Your task to perform on an android device: Browse Fictional books for me on the Bookscape app.
Image 0: 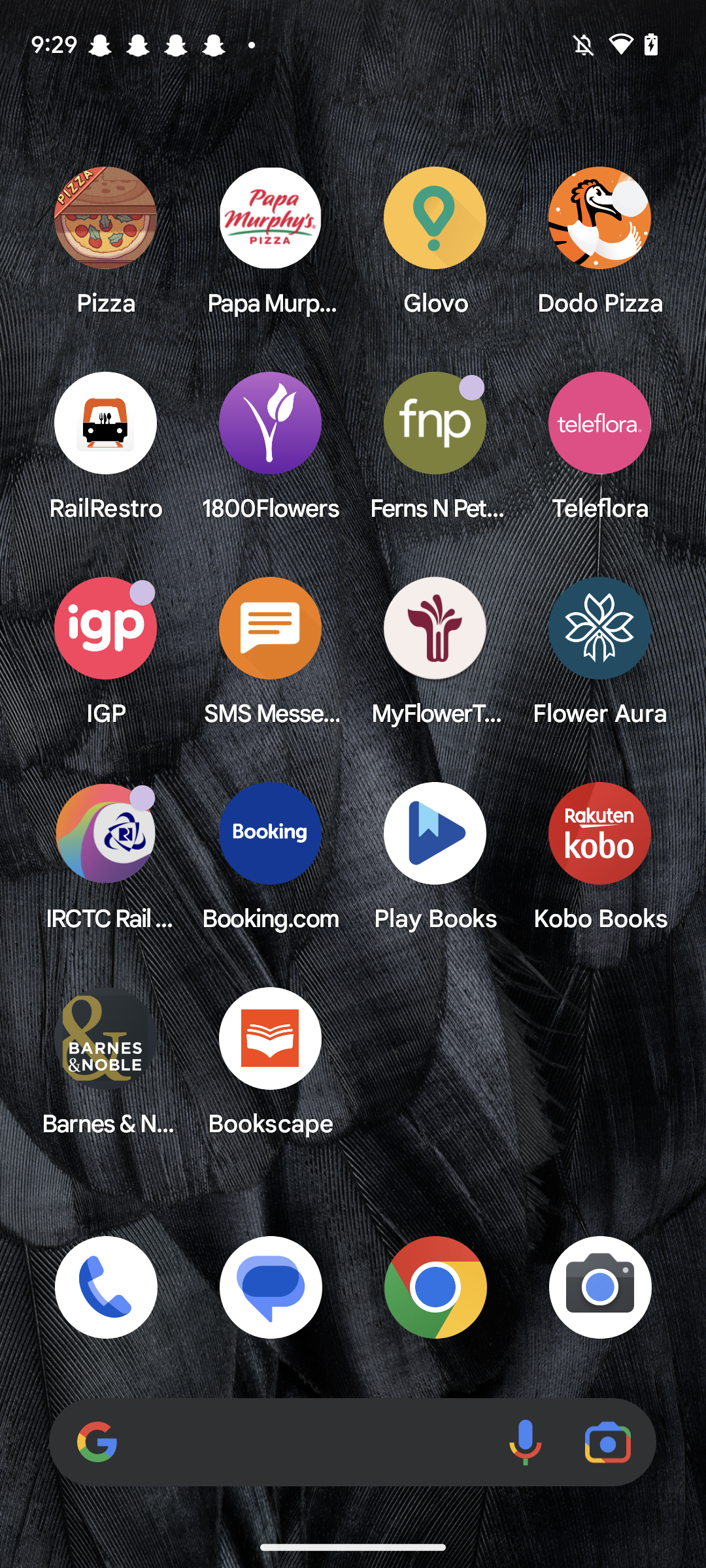
Open the Bookscape app.
Step 0: open app "Bookscape"
Image 1: 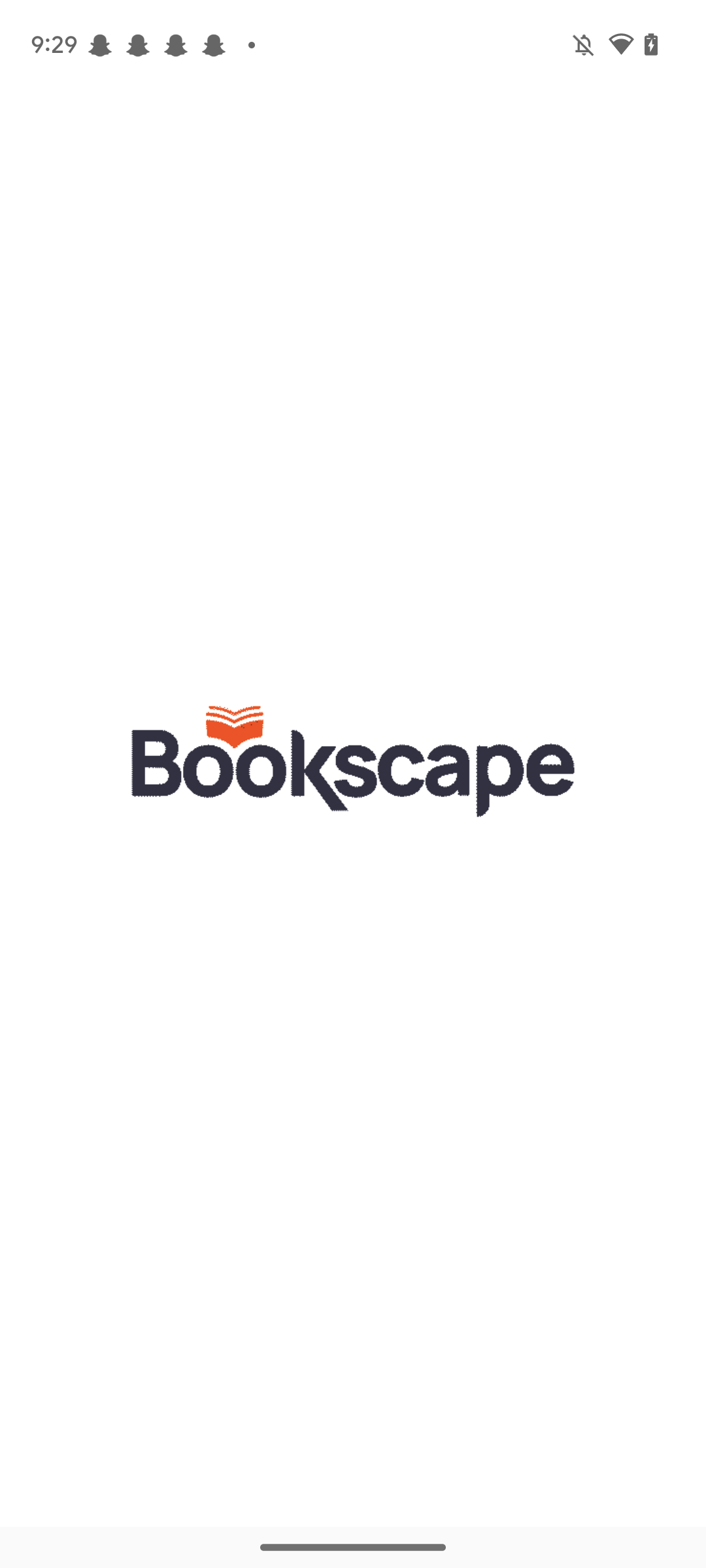
Open the Bookscape app.
Step 1: wait
Image 2: 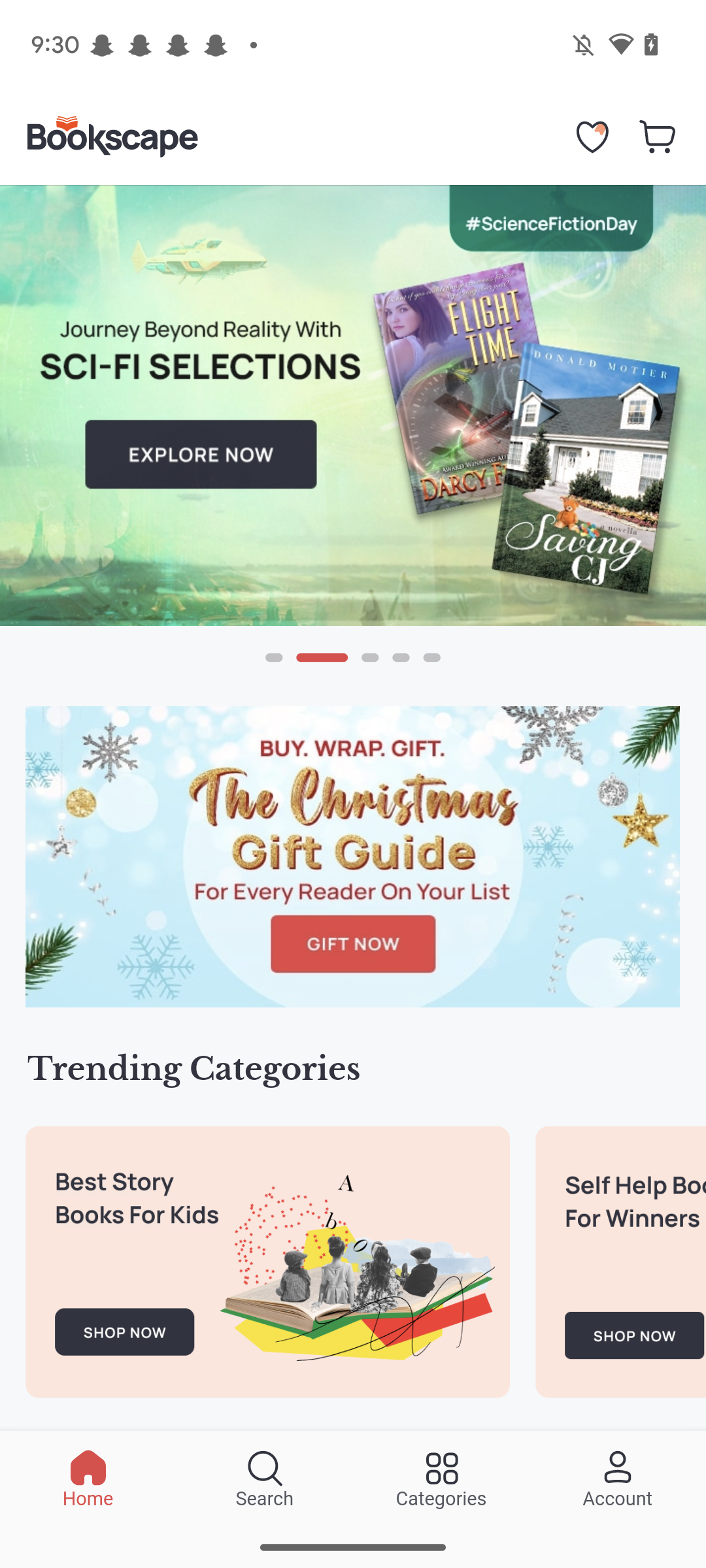
Click on the Categories tab at the bottom.
Step 2: click (441, 1478)
Image 3: 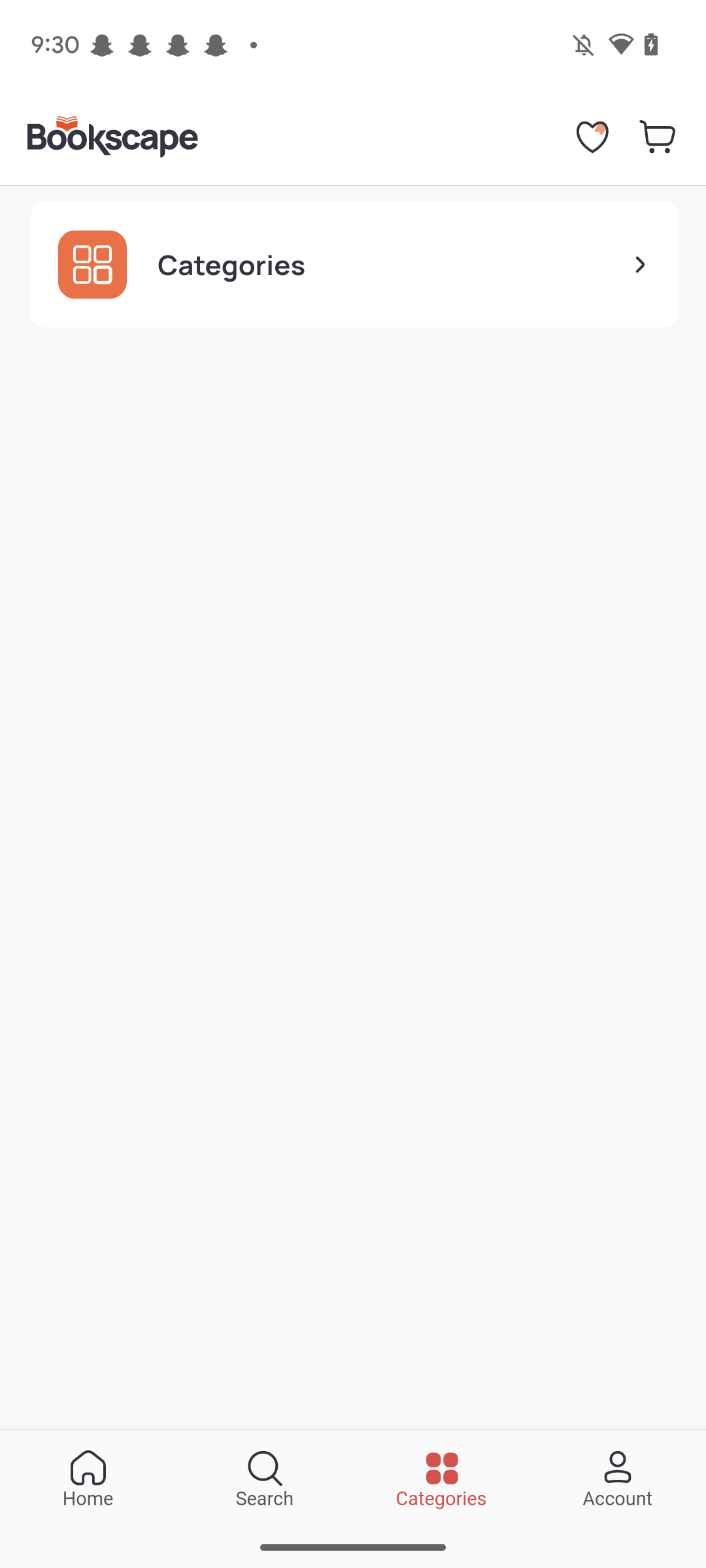
Click on the Categories tab at the top
Step 3: click (341, 278)
Image 4: 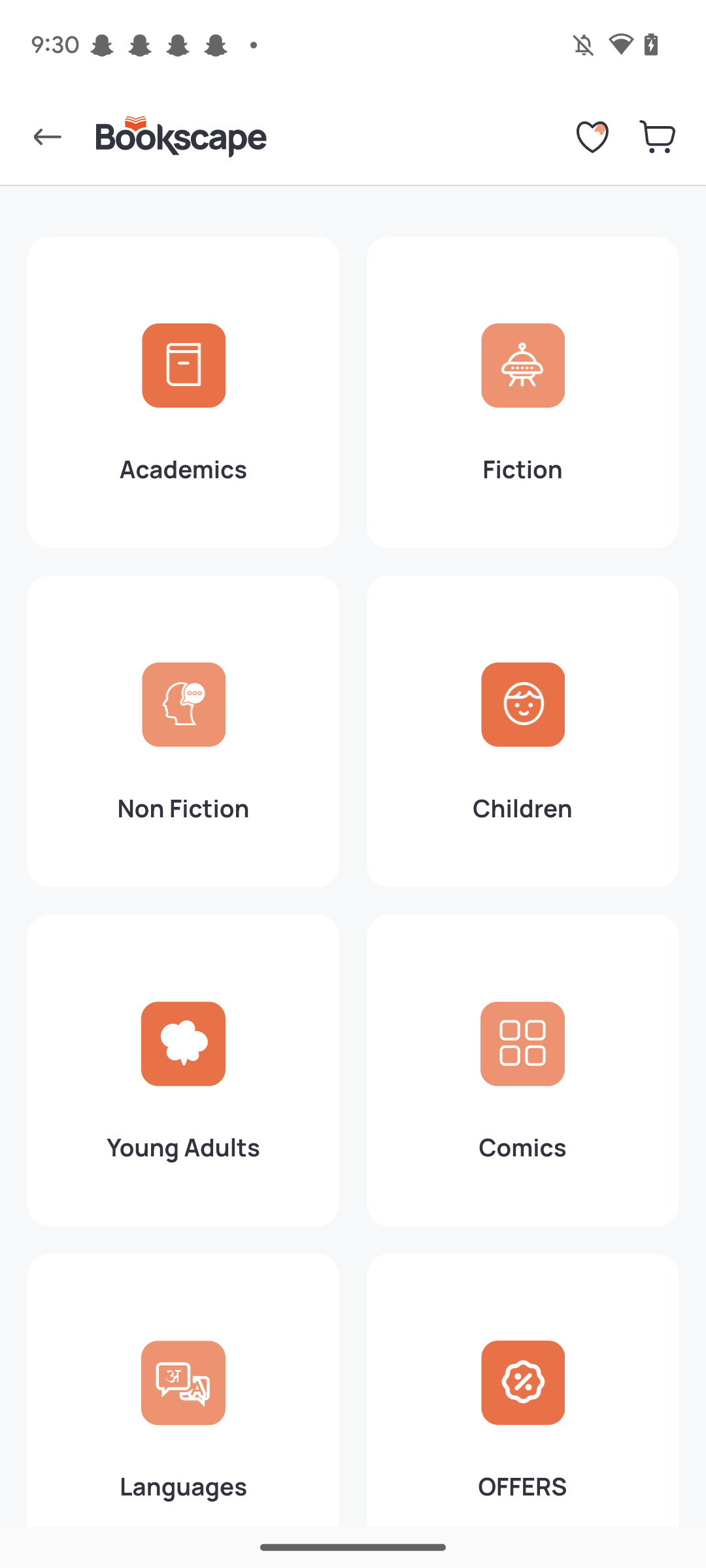
Open the Fiction tab.
Step 4: click (522, 392)
Image 5: 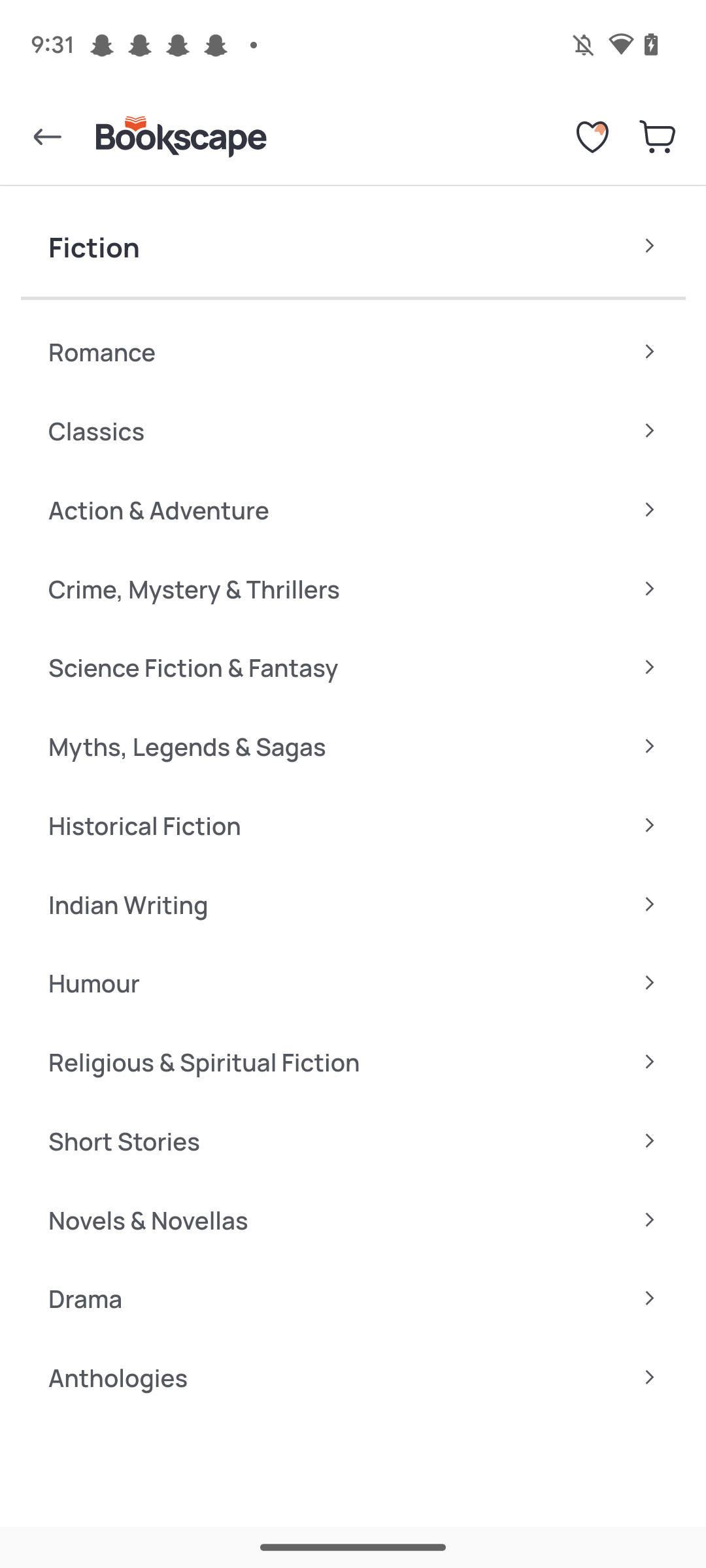
Click on the Fiction tab.
Step 5: click (353, 245)
Image 6: 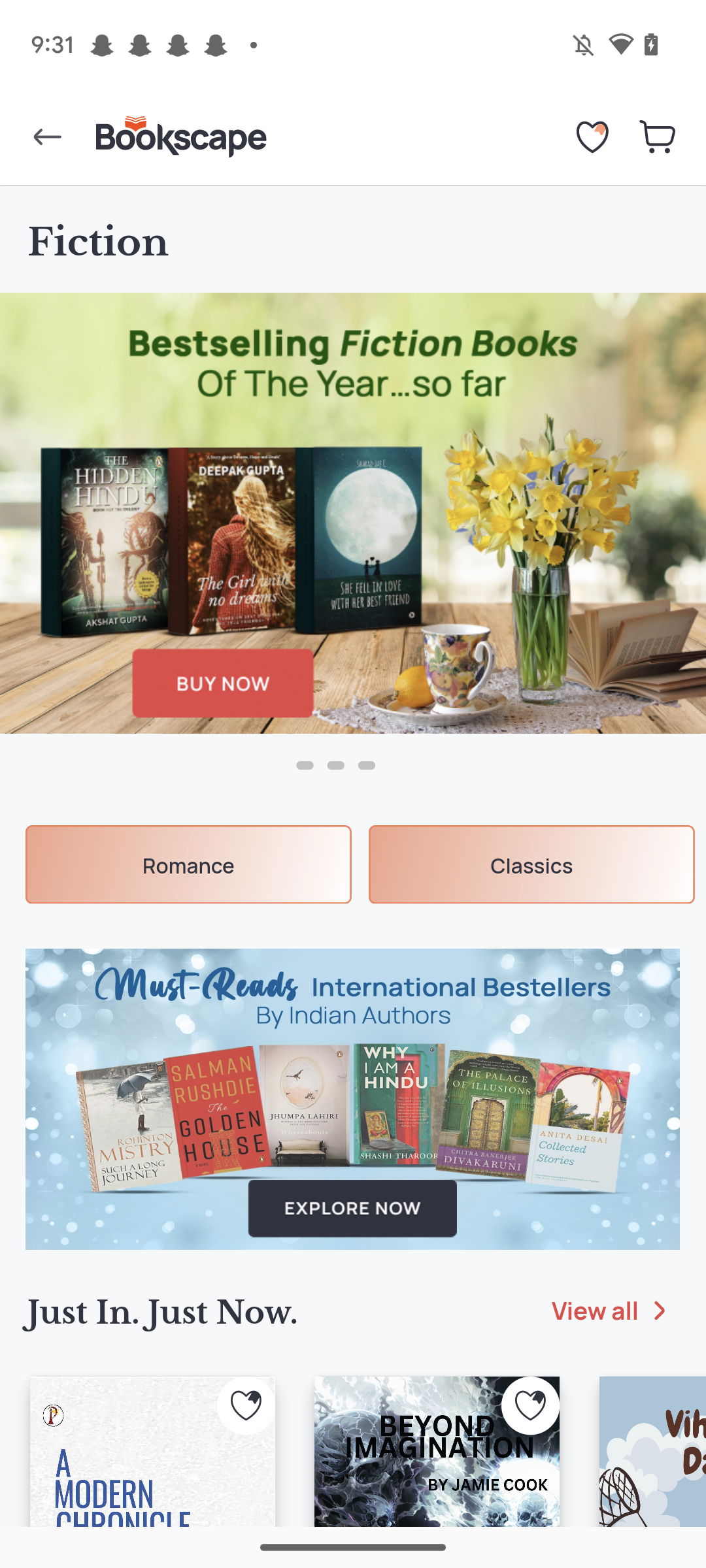
Scroll up
Step 6: scroll down